Your task to perform on an android device: Download "The Queen's Gambit Book" pdf file for me on the Drive app.
Image 0: 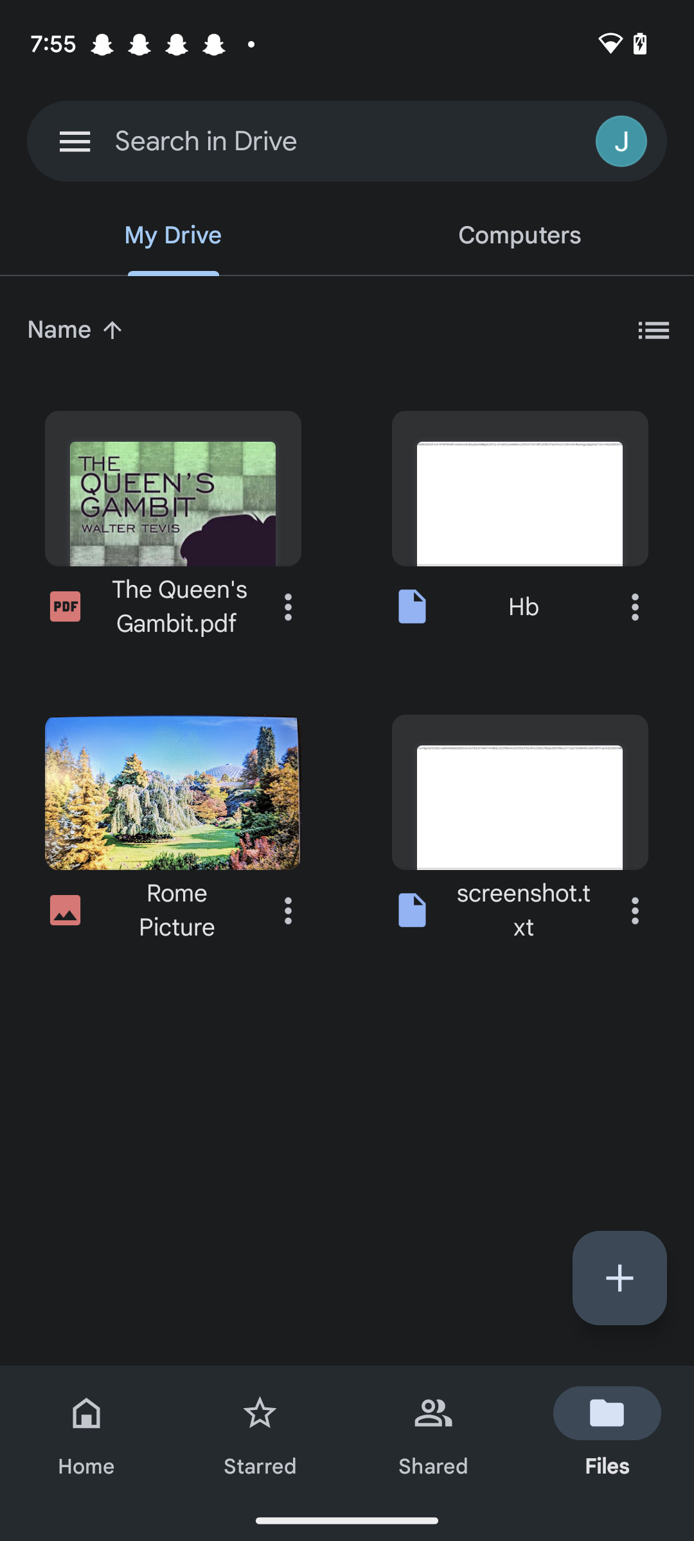
Open the File "The Queen's Gambit".
Step 0: click (172, 488)
Image 1: 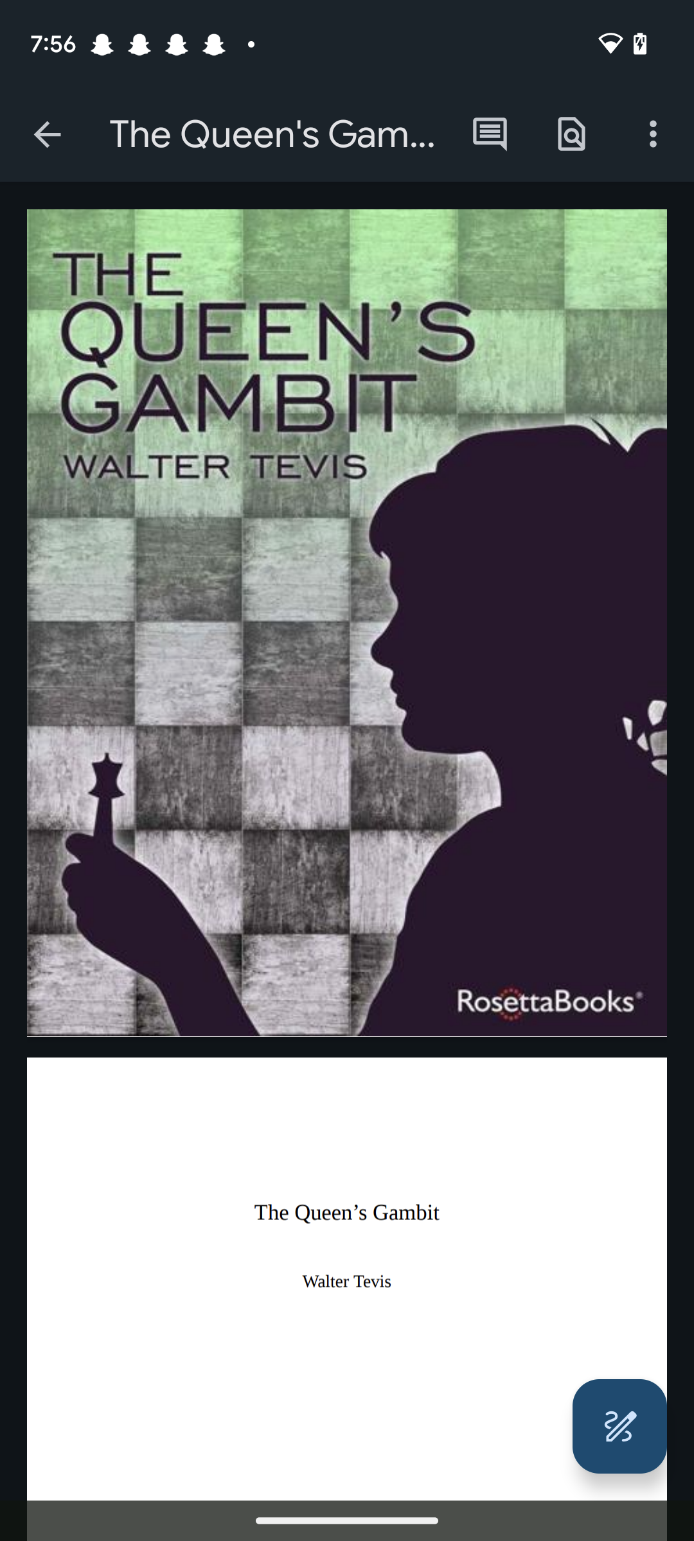
click on the three dots at the top right corner of the screen.
Step 1: click (653, 134)
Image 2: 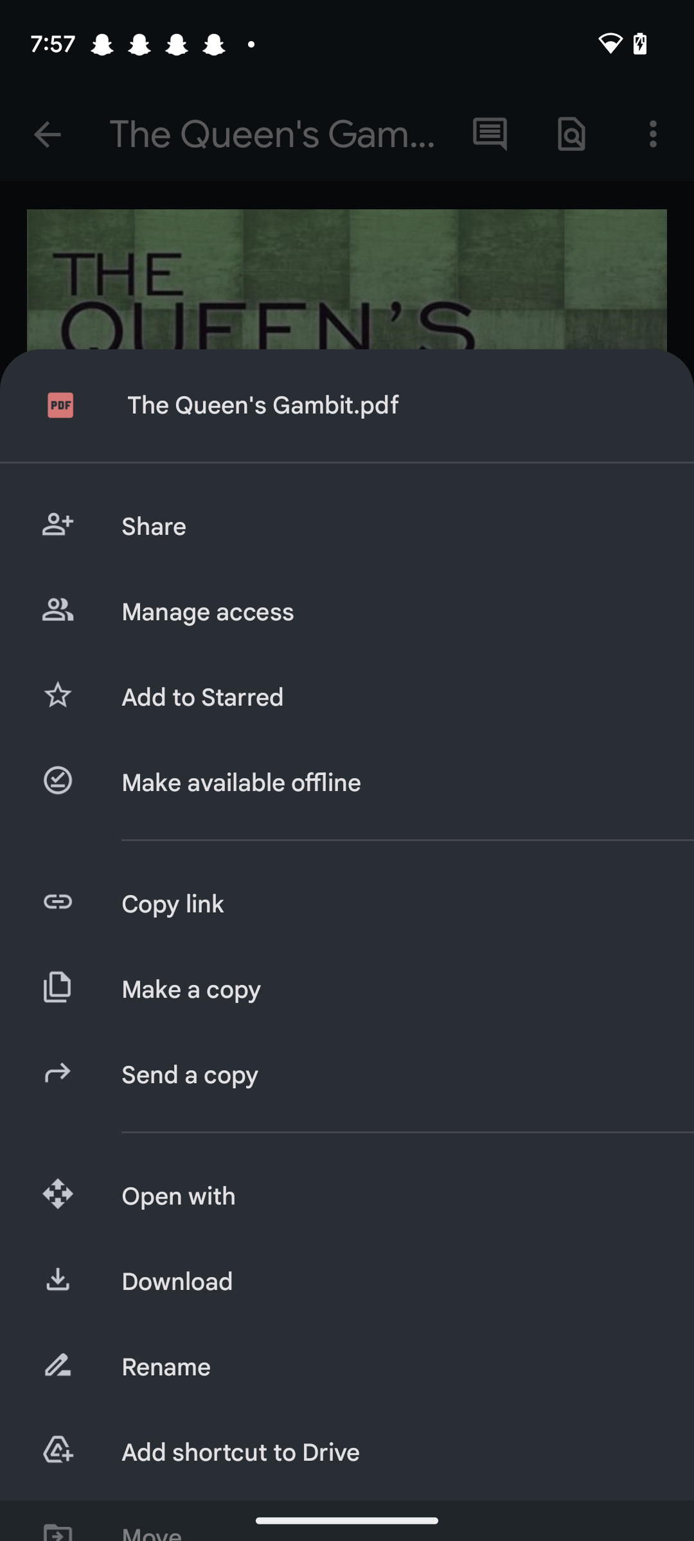
Click on the tab Download.
Step 2: click (387, 1282)